Your task to perform on an android device: I want to add slide 3 and add the first video to the slide 3 in the Zoho Show app.
Image 0: 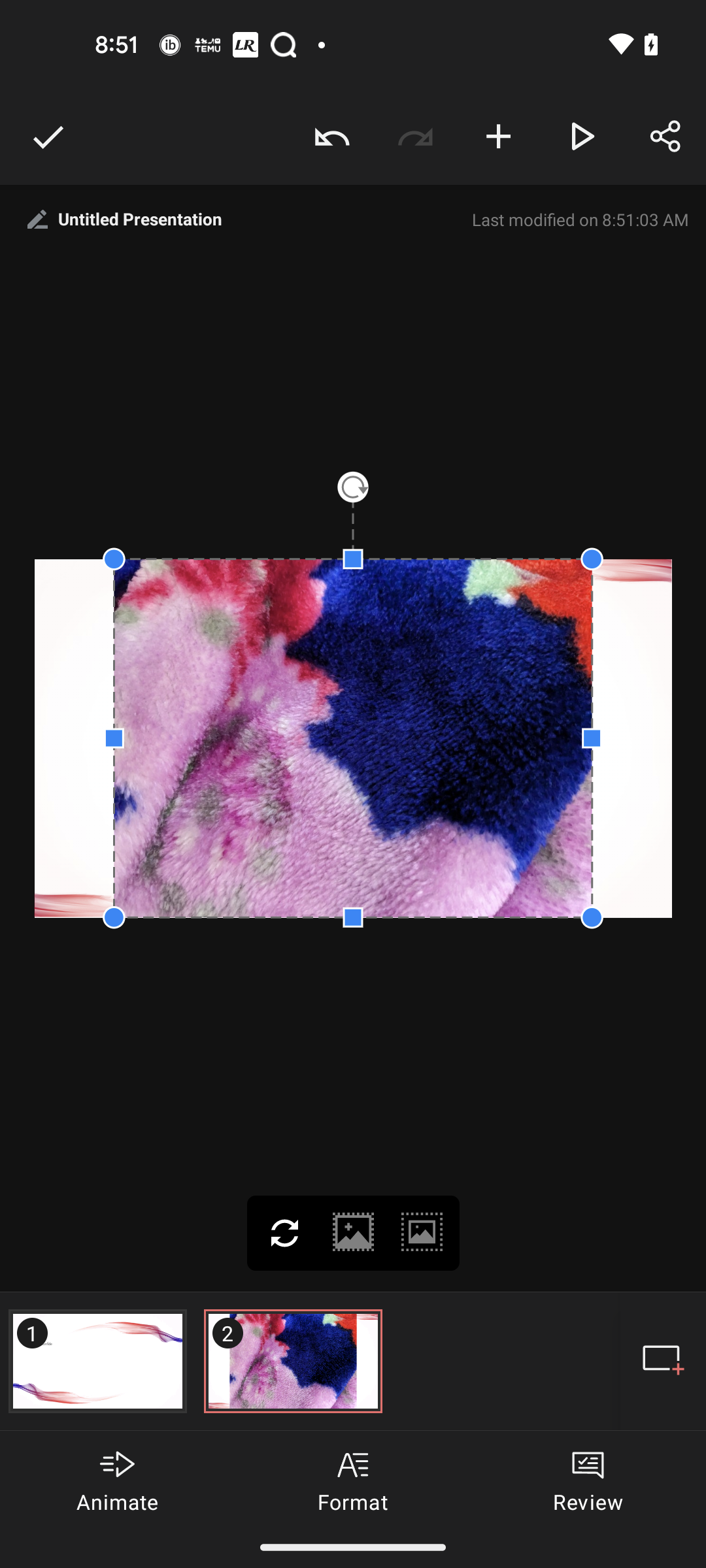
Click on the Add slide
Step 0: click (663, 1361)
Image 1: 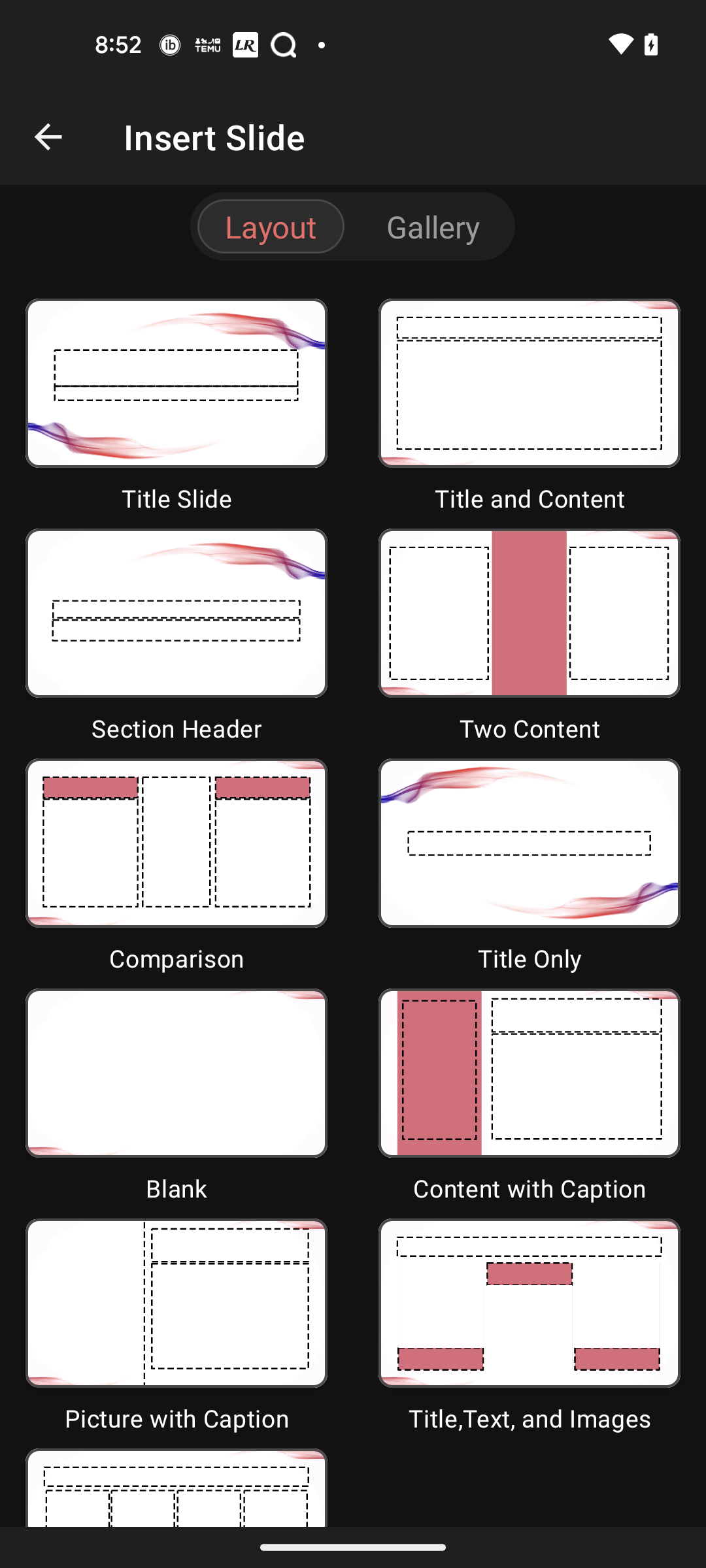
Click on the Blank slide
Step 1: click (217, 1090)
Image 2: 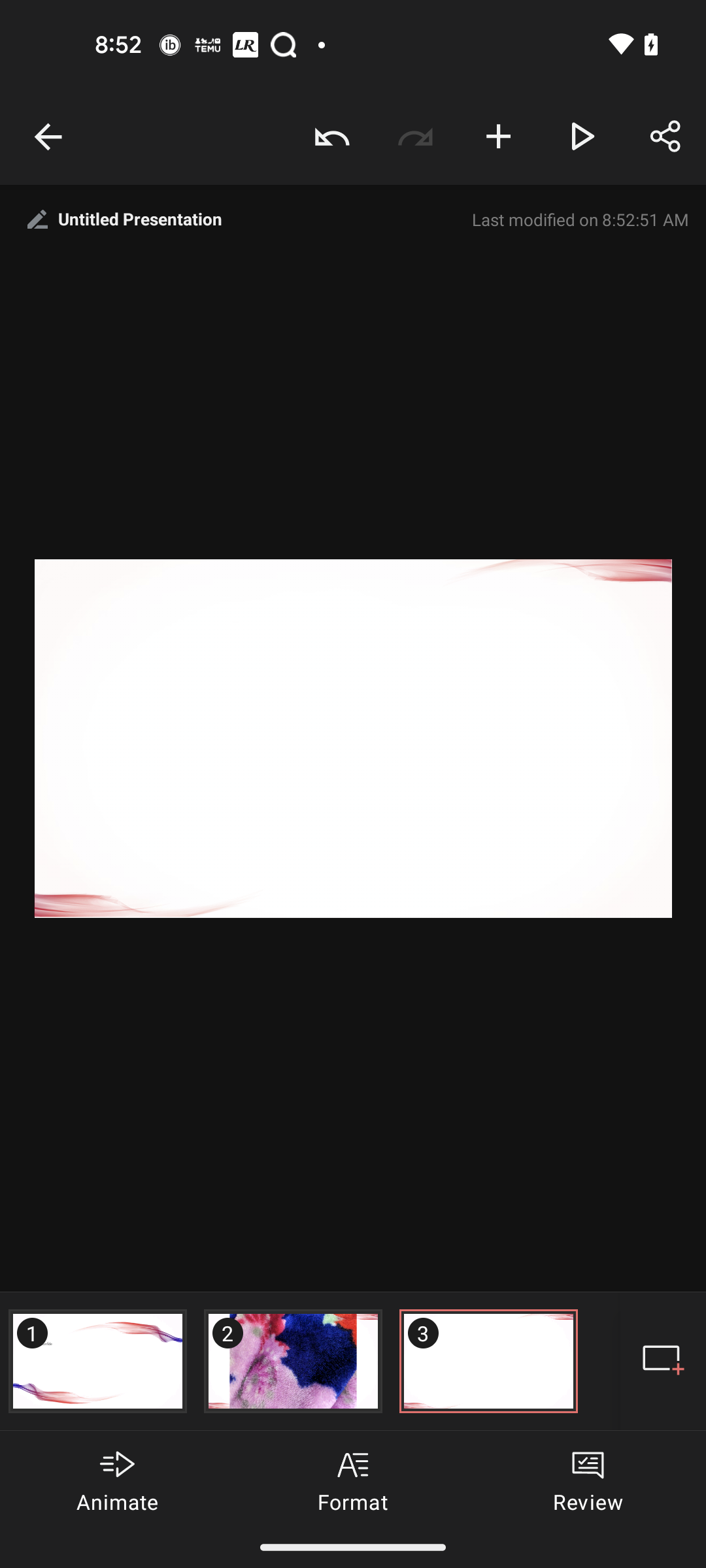
Click on the Plus icon 
Step 2: click (498, 137)
Image 3: 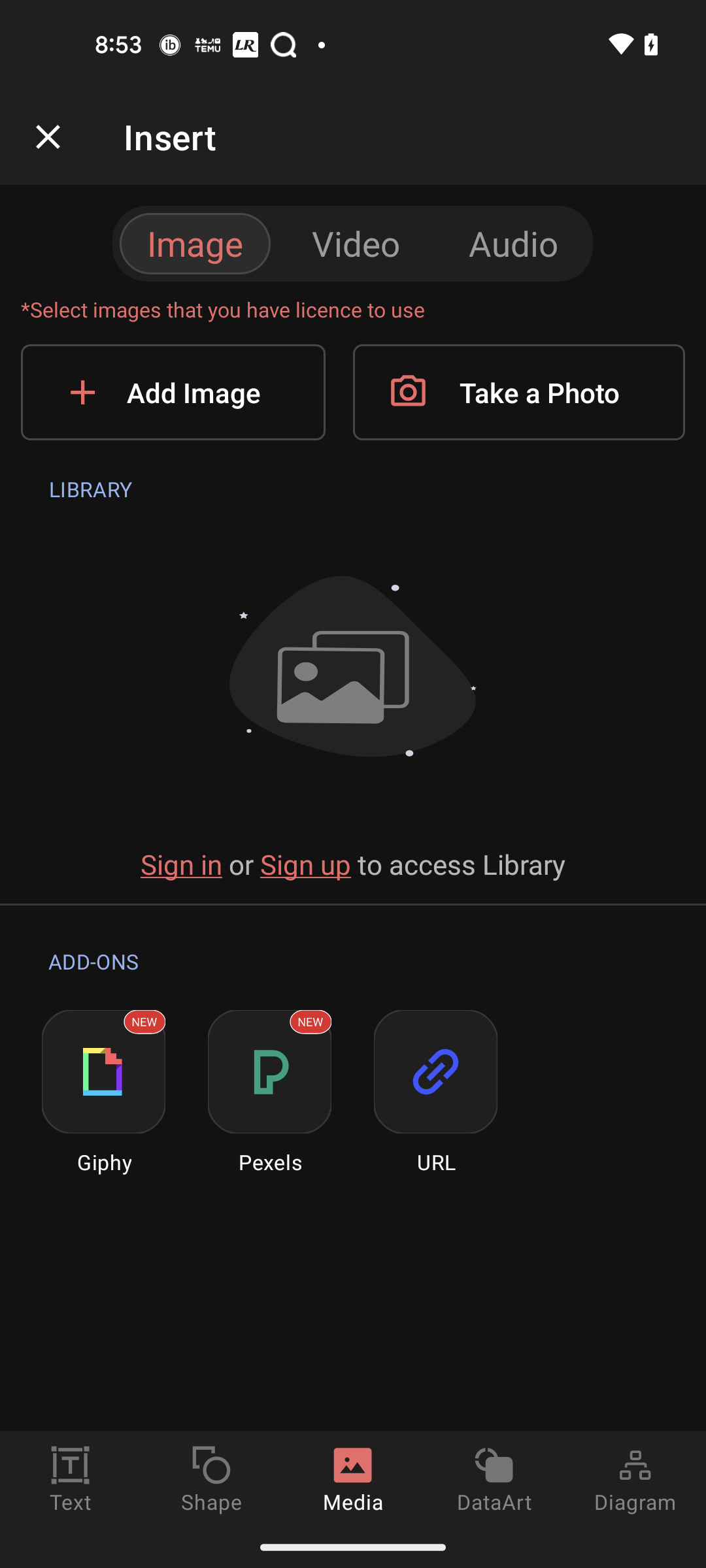
Click on the Video
Step 3: click (356, 244)
Image 4: 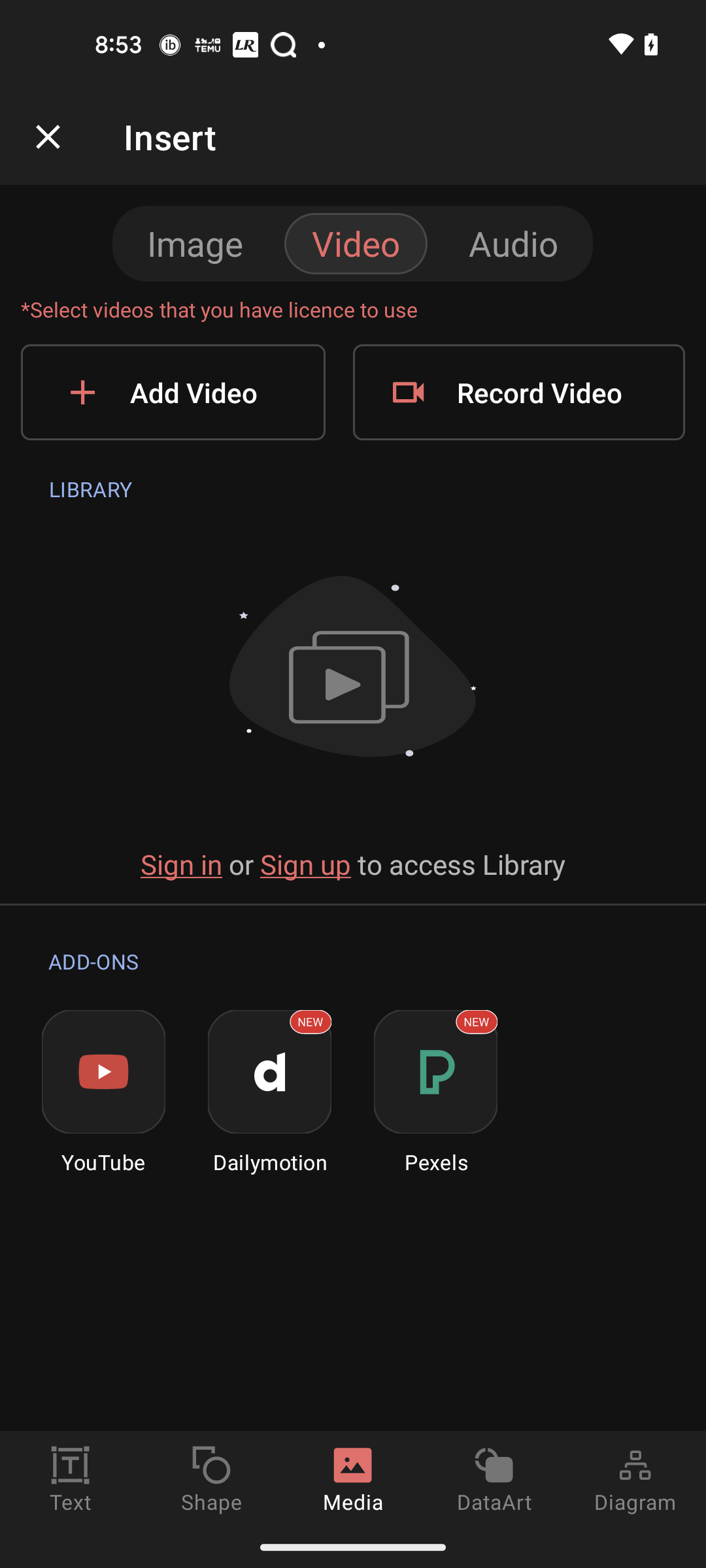
Click on the Add Video
Step 4: click (173, 392)
Image 5: 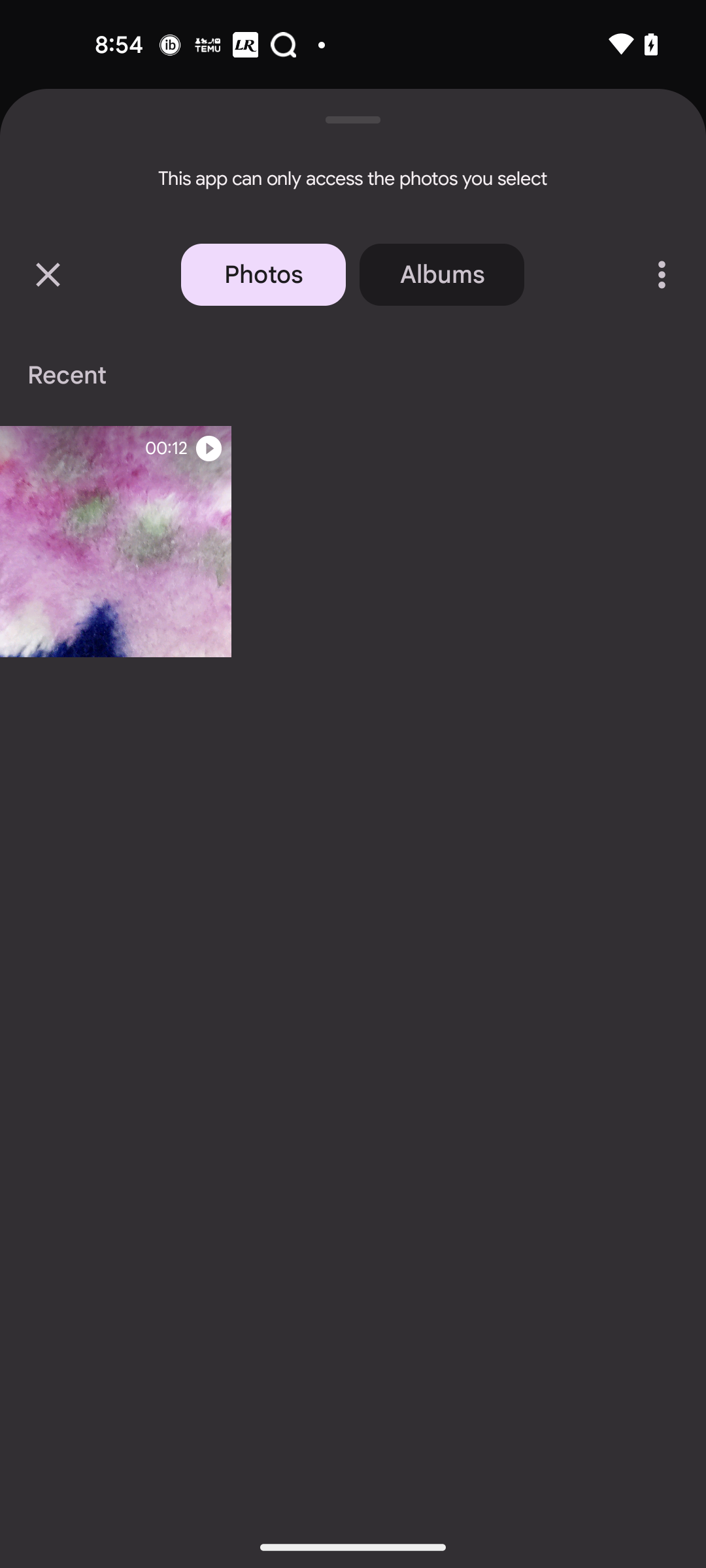
Click on the recent Video
Step 5: click (115, 541)
Image 6: 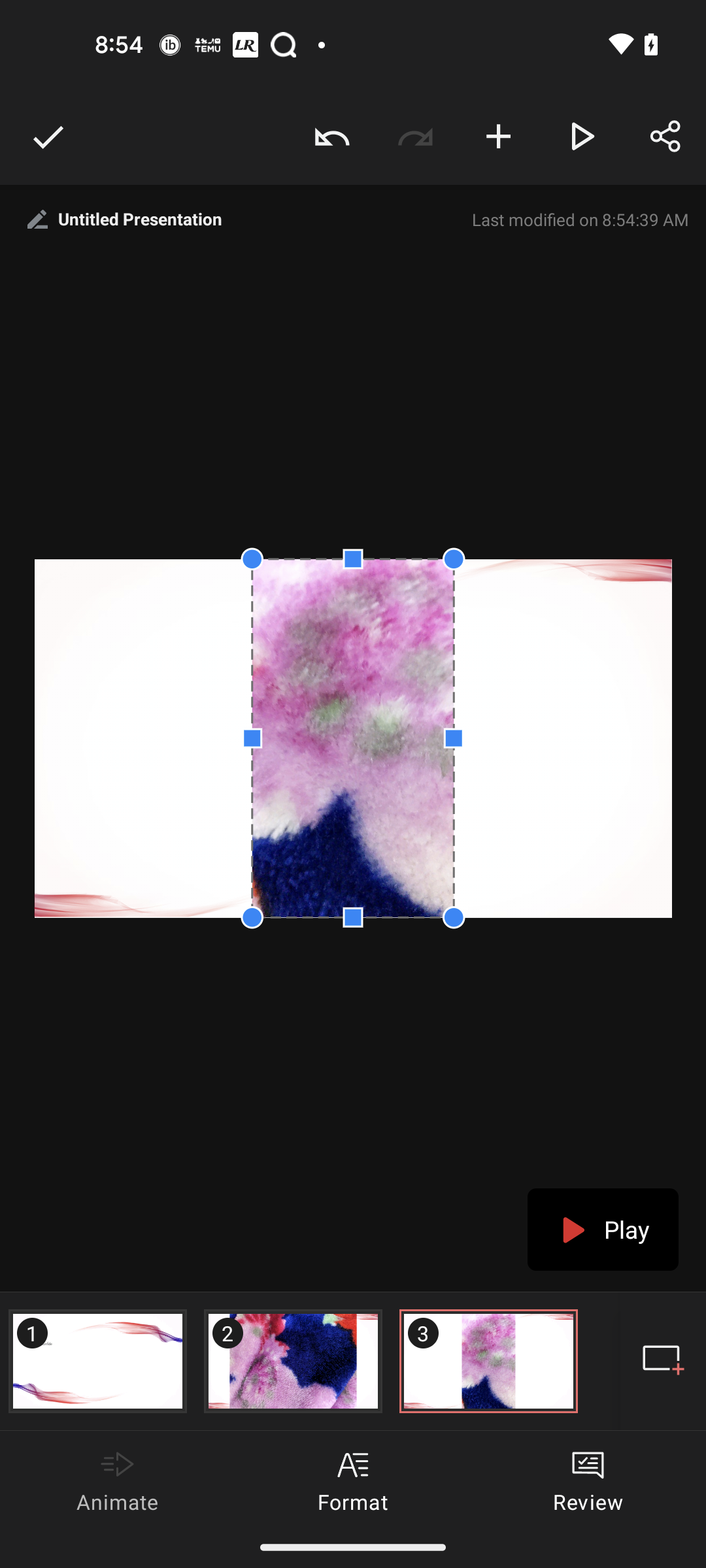
Click on the recent Video
Step 6: wait